Your task to perform on an android device: I want to read the details of Westfalia Avocado. View this product in the Zepto app.
Image 0: 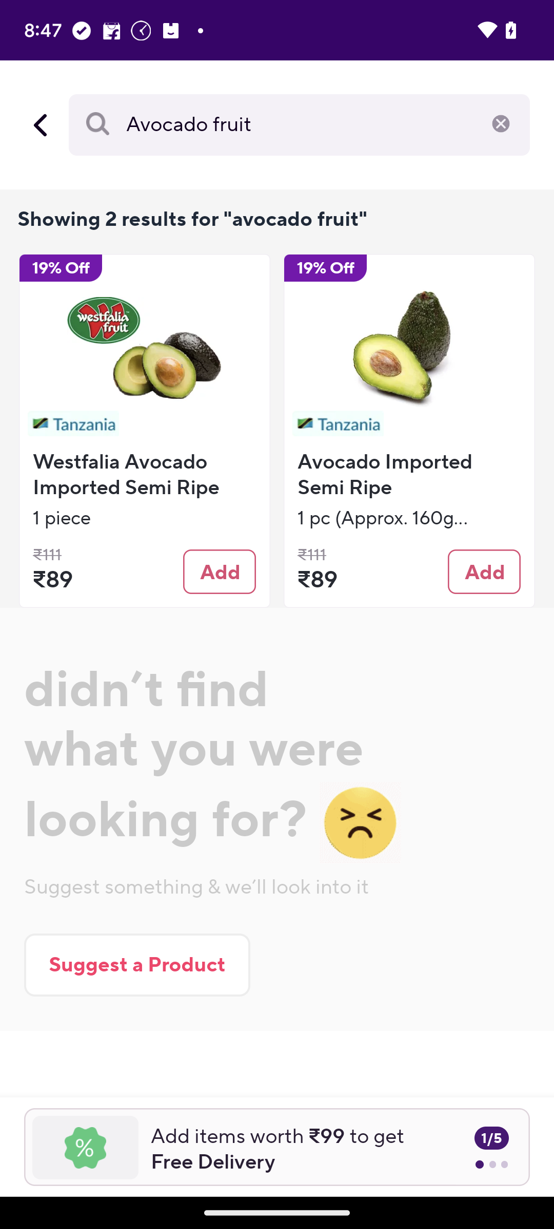
Click on the Westfalia avocado to read the details.
Step 0: click (144, 348)
Image 1: 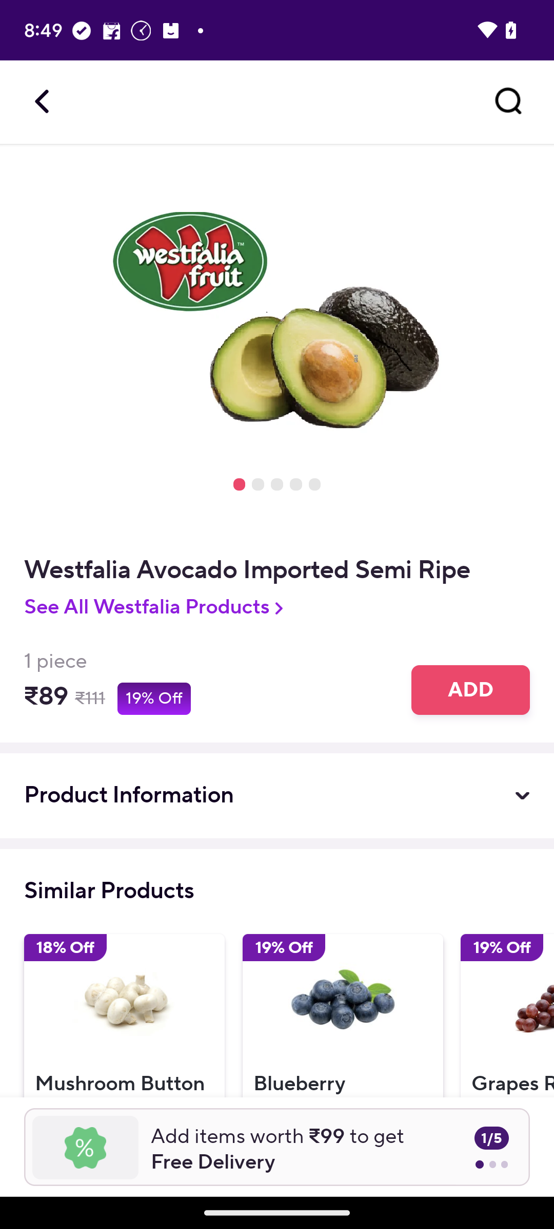
Click on the product information.
Step 1: click (277, 795)